Your task to perform on an android device: I want to see some of the new books in the Young Adult category on the My pustak app.
Image 0: 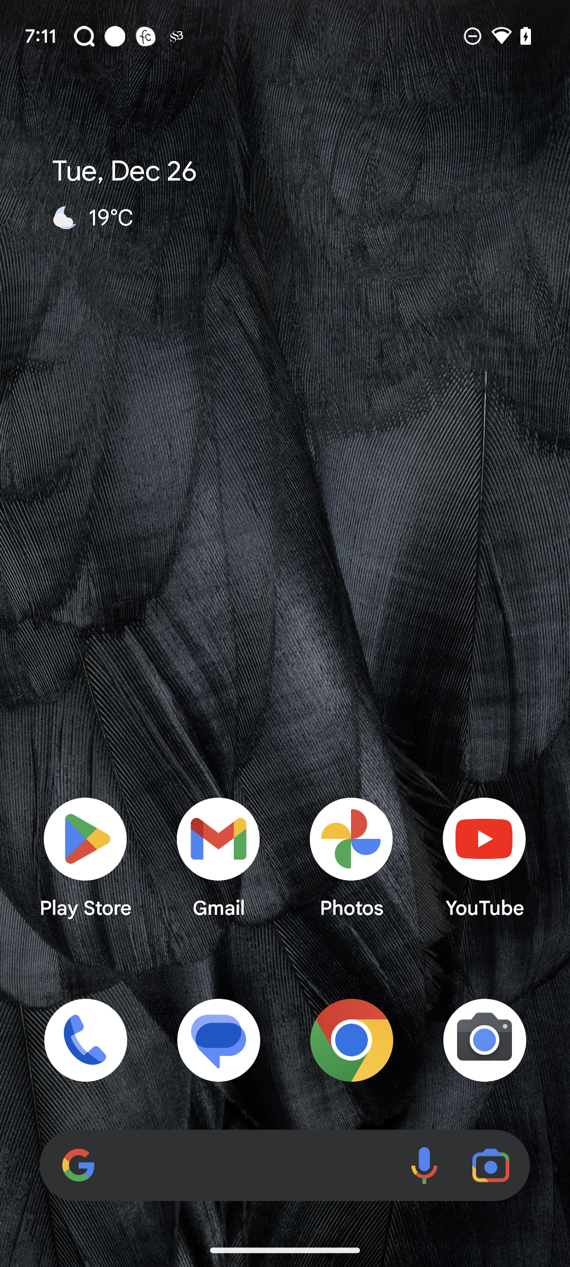
Open the My pustak app.
Step 0: open app "MyPustak"
Image 1: 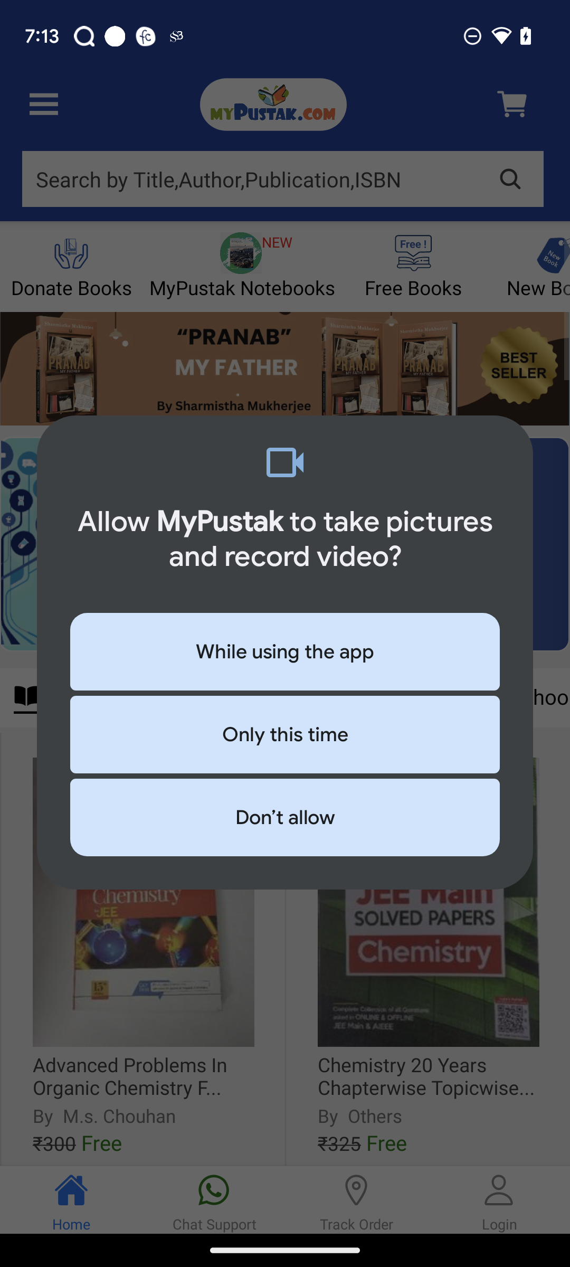
Click on While using the app button.
Step 1: click (285, 651)
Image 2: 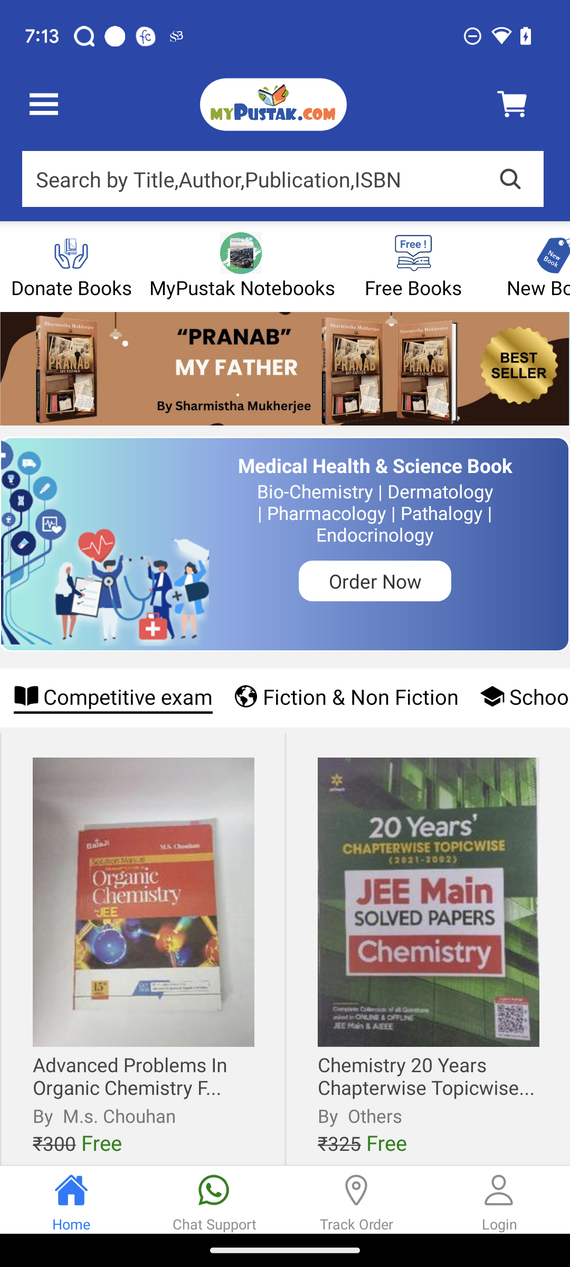
Click on the search bar.
Step 2: click (218, 178)
Image 3: 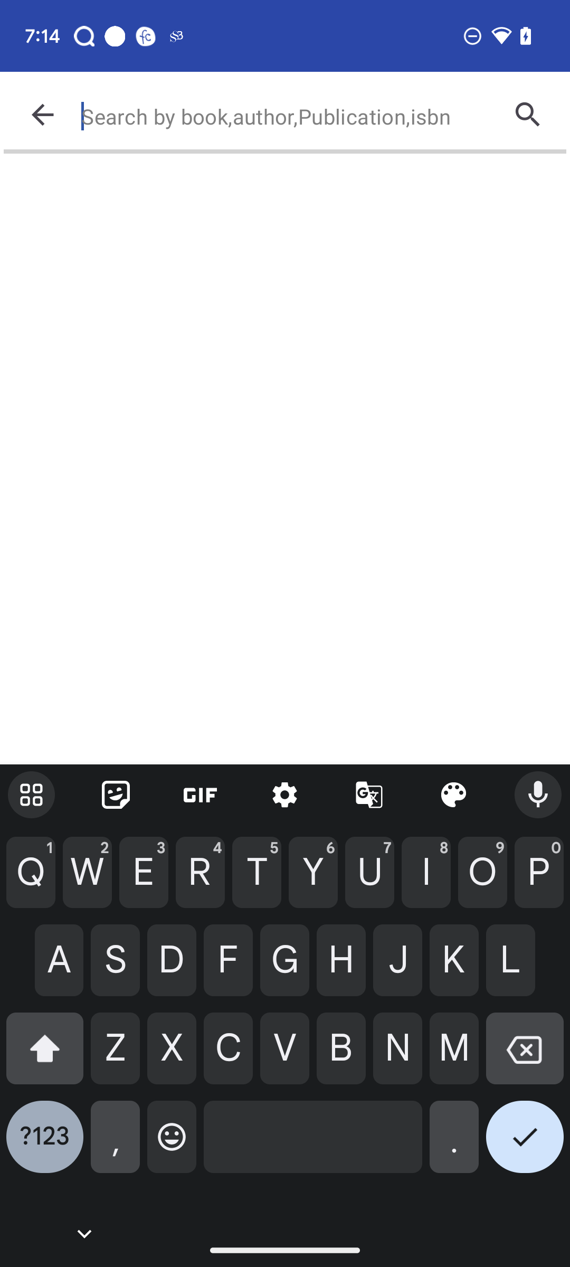
Enter Young Adult in the text box.
Step 3: type "Young Adult"
Image 4: 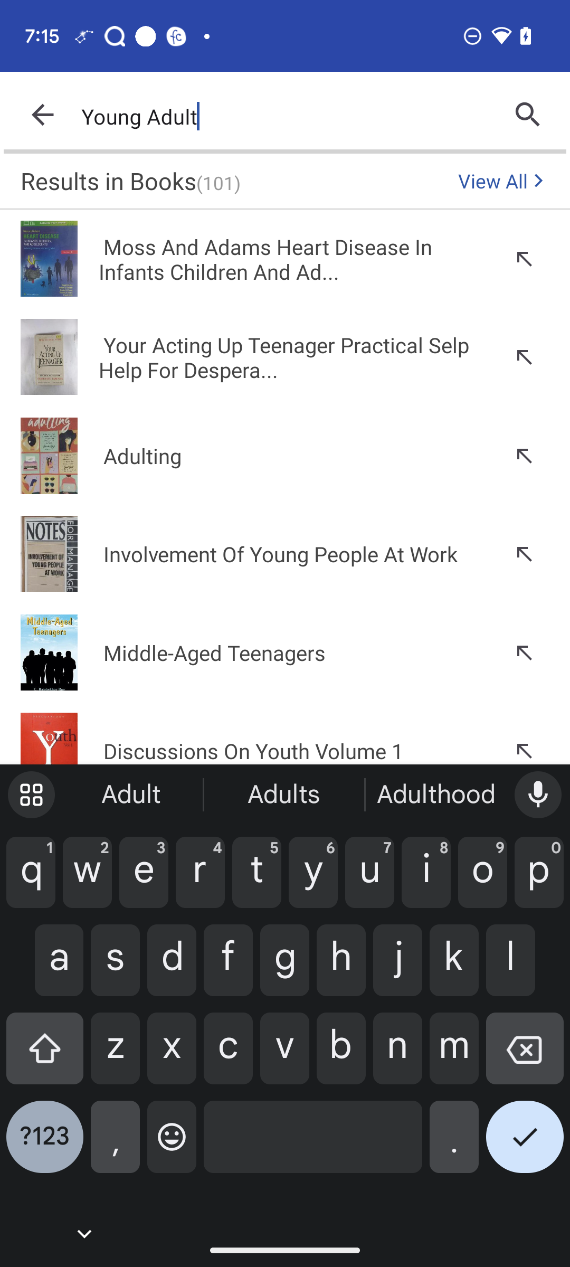
Click on the tick button.
Step 4: click (525, 1145)
Image 5: 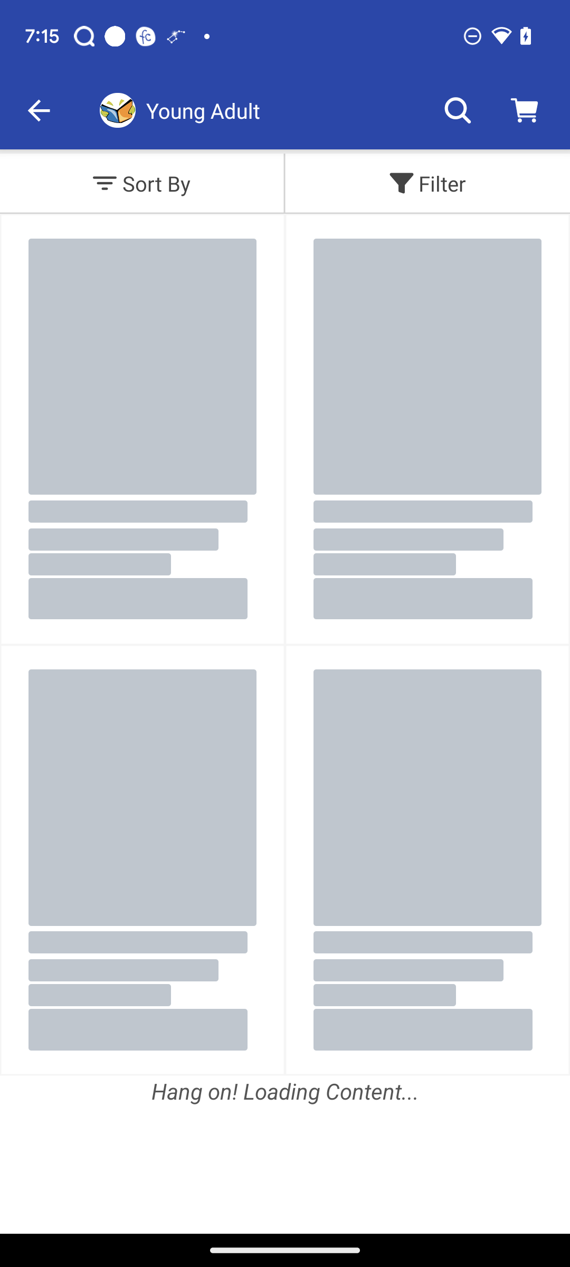
Click on the tick button.
Step 5: wait